Your task to perform on an android device: View all categories of women's shoes on the eBay app.
Image 1: 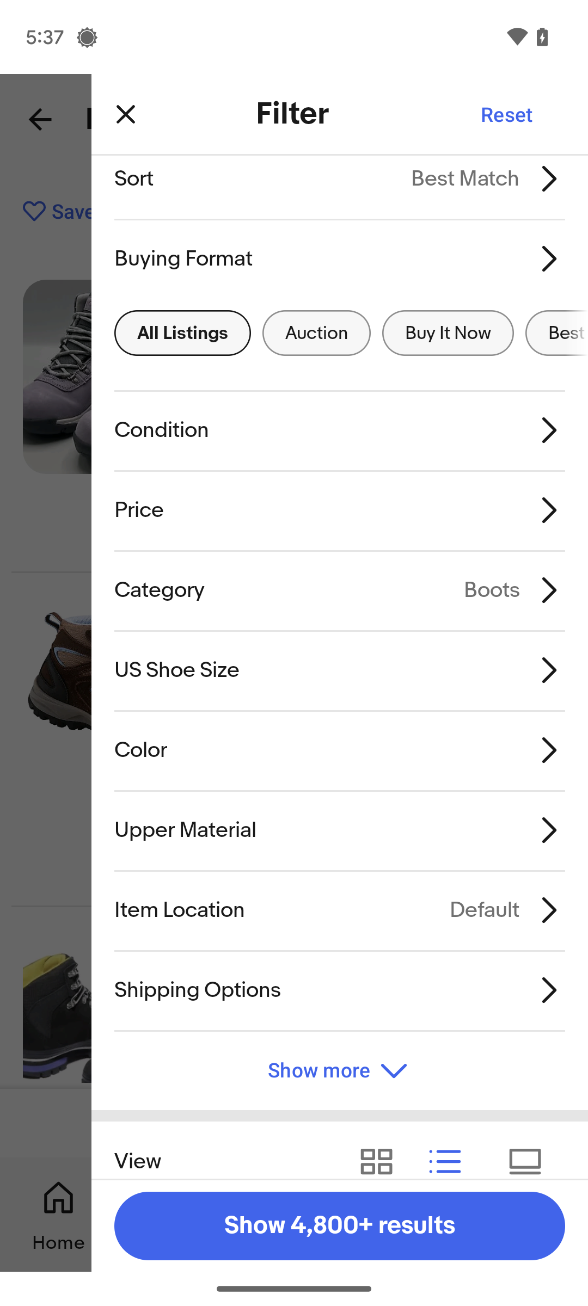
Click on the Category tab.
Step 1: click (367, 590)
Image 2: 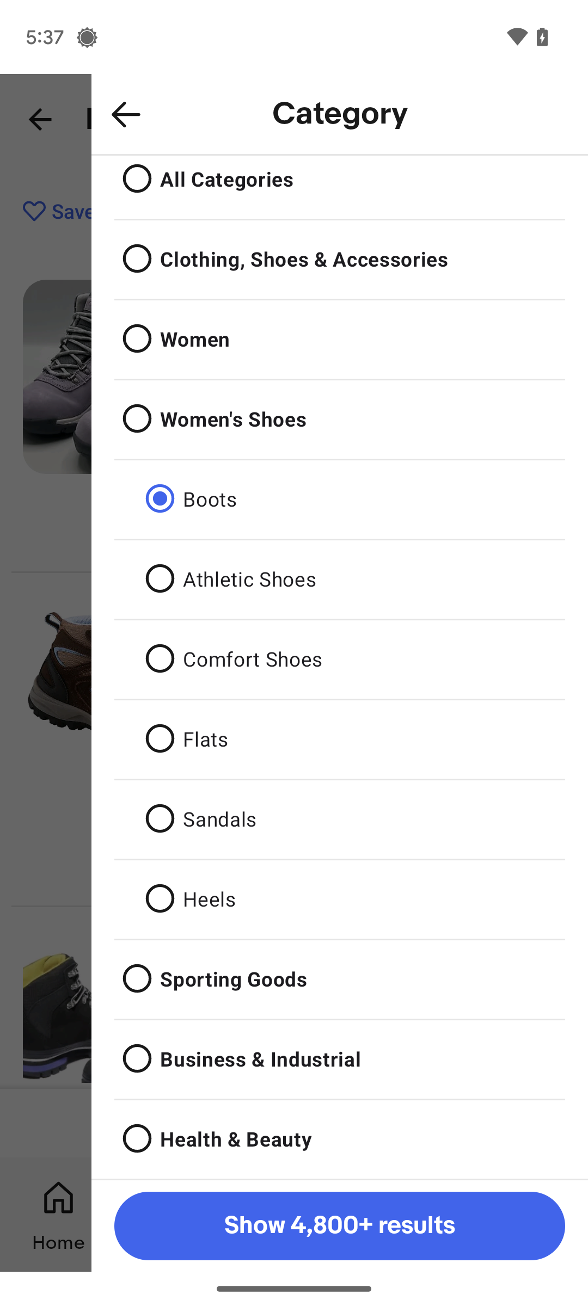
Click on the Women's Shoes tab.
Step 2: click (402, 411)
Image 3: 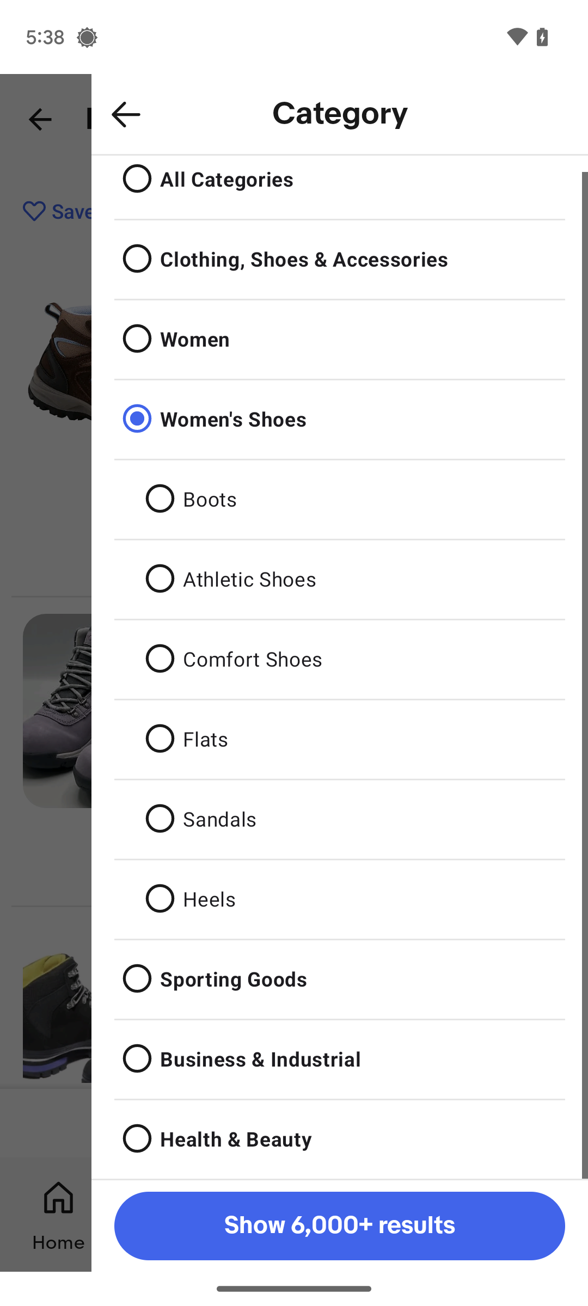
Click on the show result at the bottom of the screen.
Step 3: click (412, 1215)